Your task to perform on an android device: As I am going to trek in the last of this month , Search for trekking bag in the Ebay app 
Image 0: 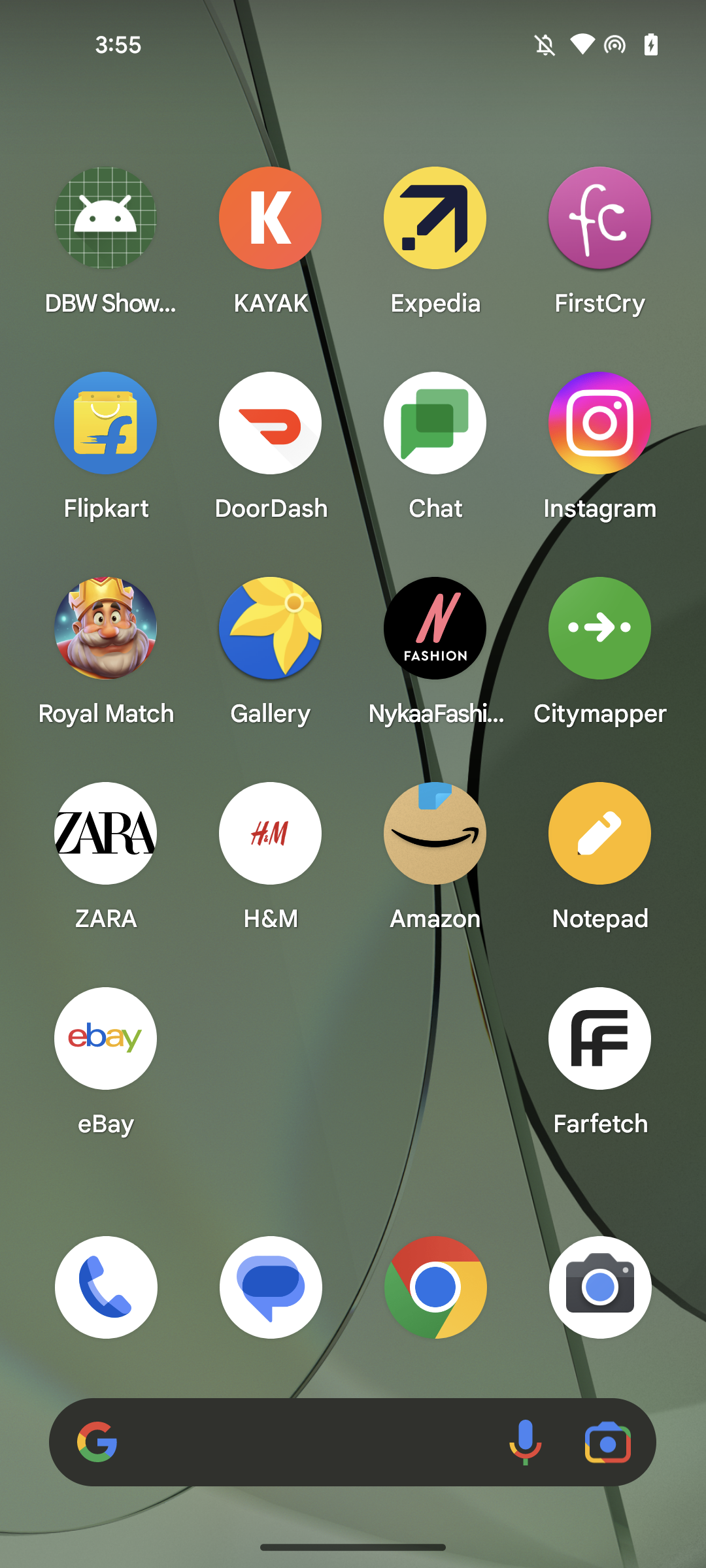
Open the Ebay App
Step 0: open app "eBay"
Image 1: 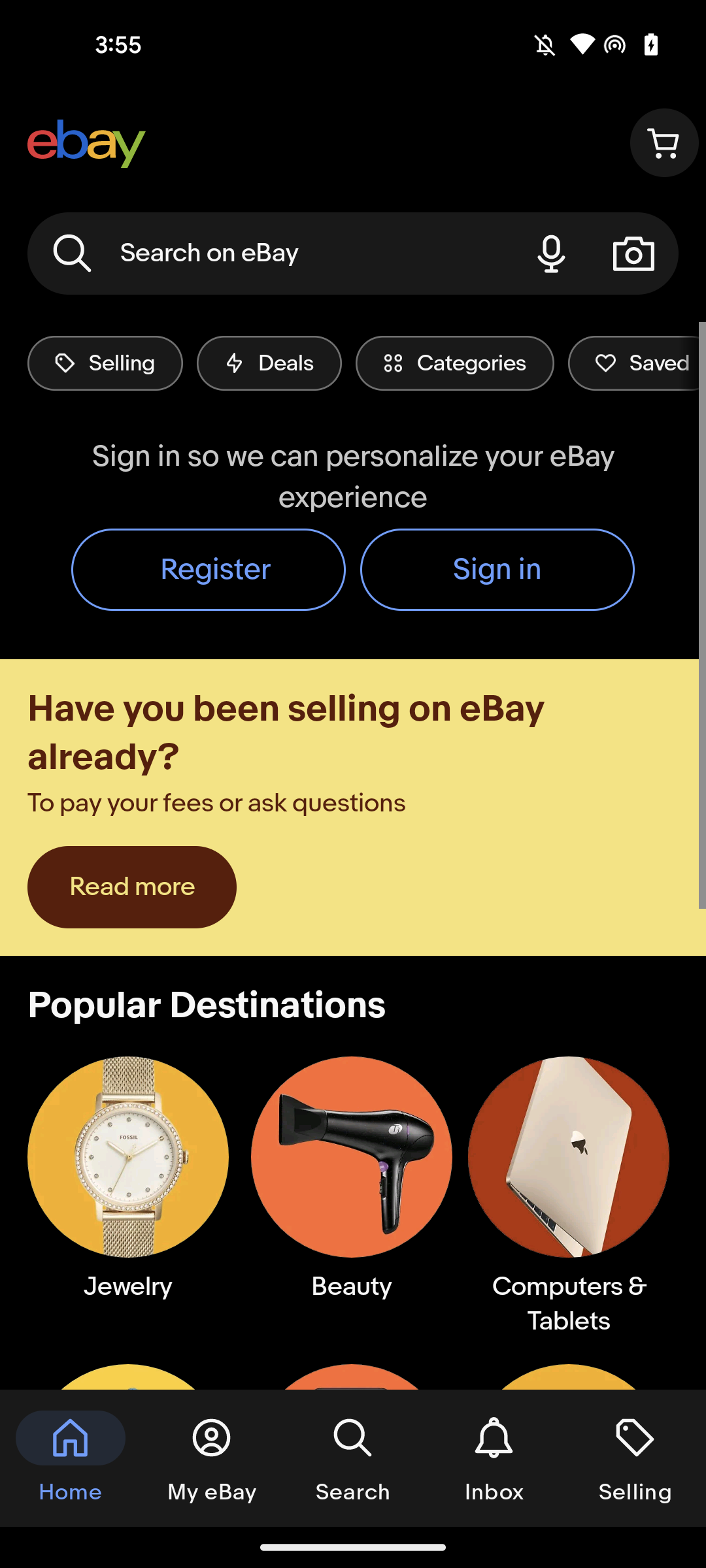
Go to the Search bar at the top of the screen
Step 1: click (270, 253)
Image 2: 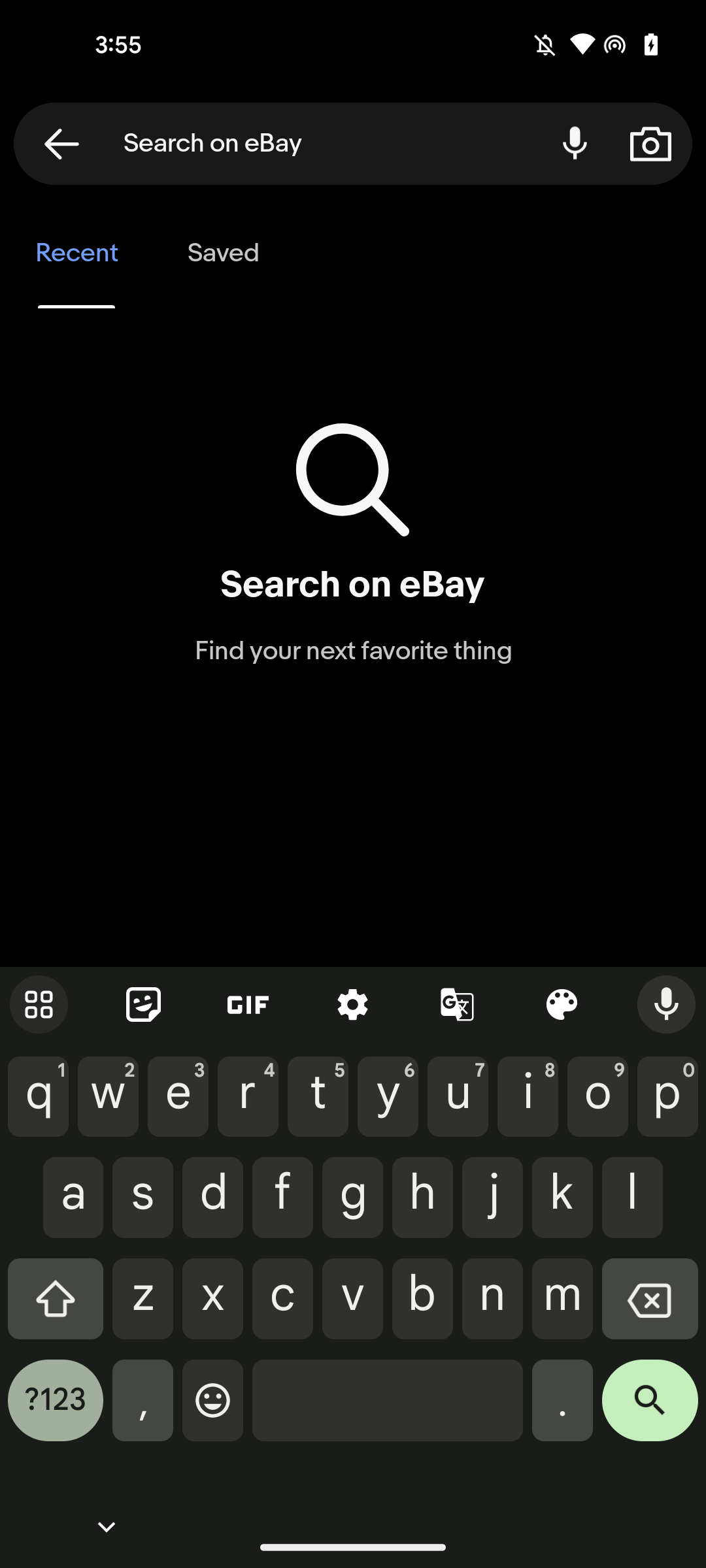
Search for trekking bag in the search bar
Step 2: type "trekking bag"
Image 3: 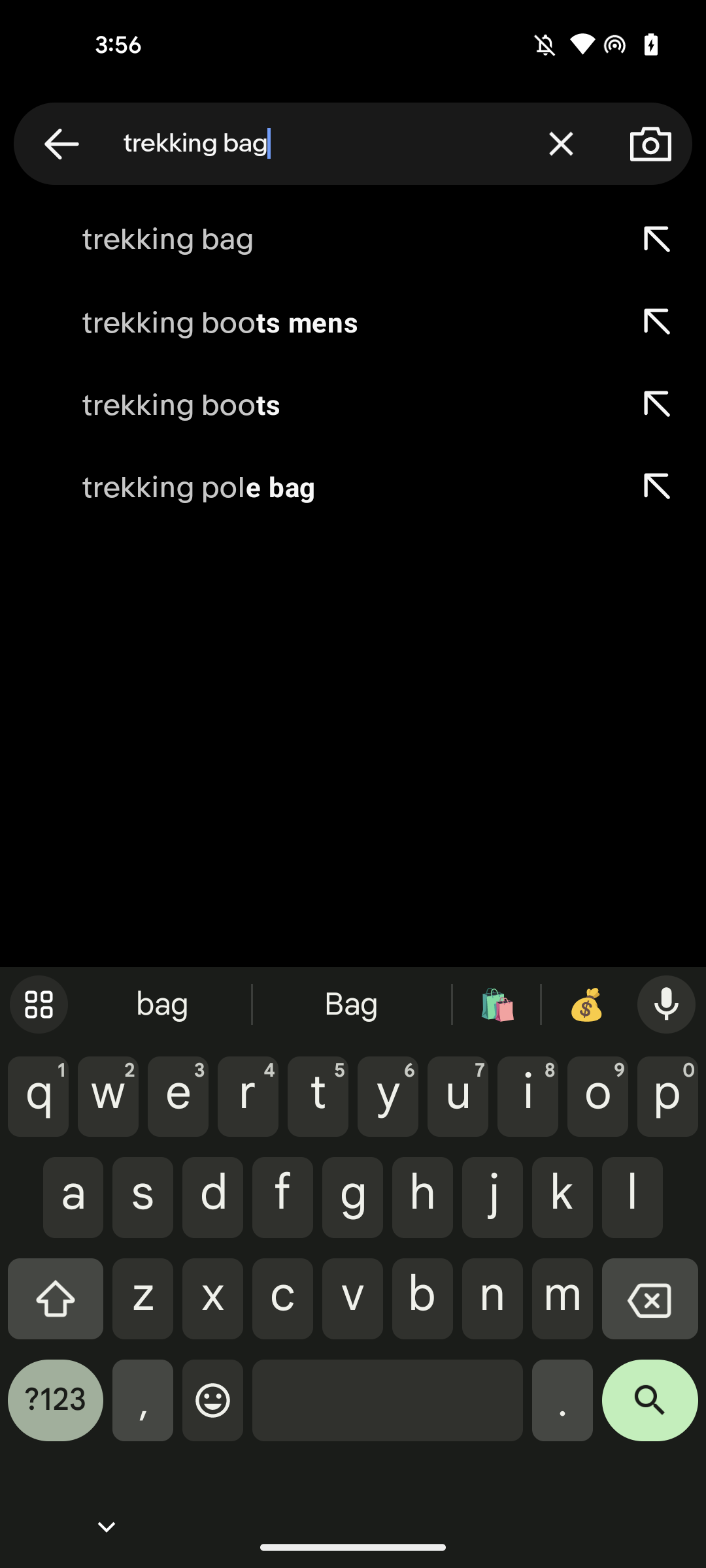
Click on the search icon at the bottom right corner of the screen
Step 3: click (650, 1410)